Your task to perform on an android device: Go to the Notepad app & Delete the Note My Classes
Image 0: 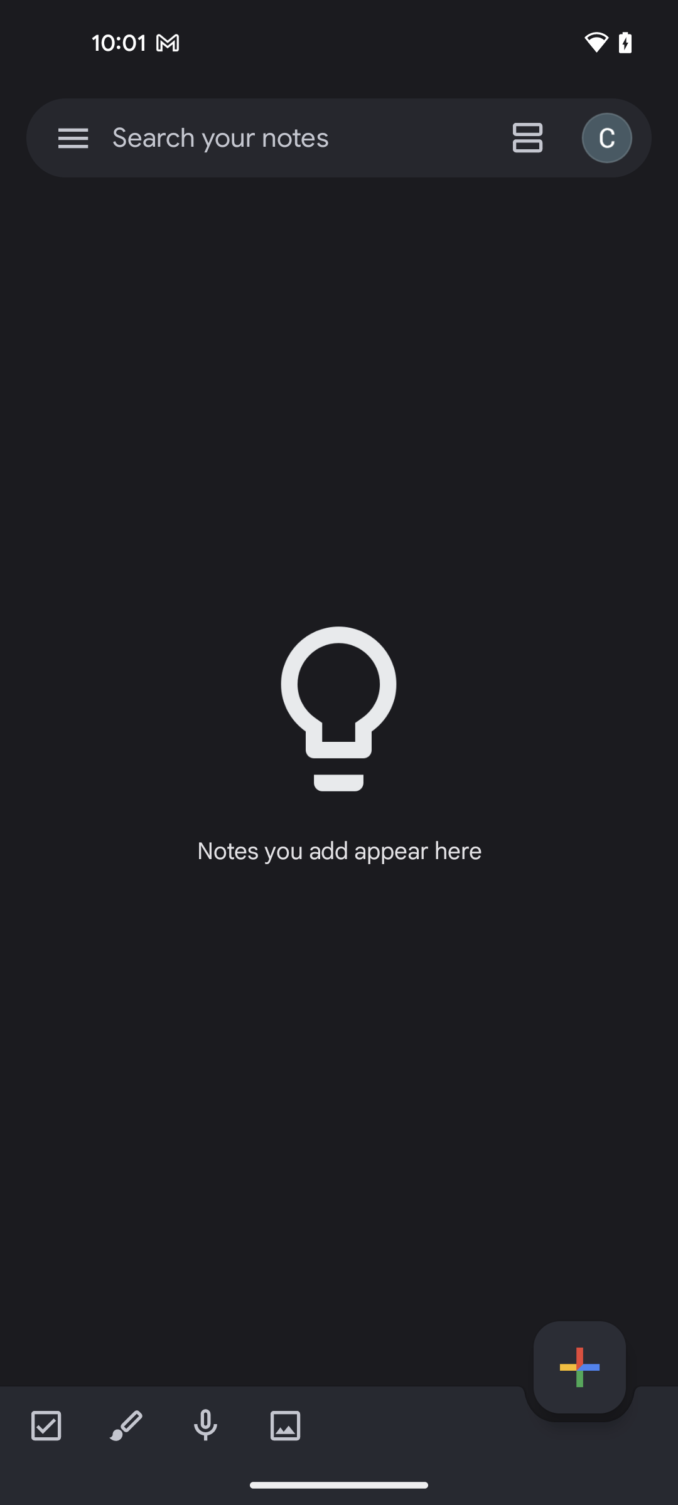
open the Notepad app
Step 0: open app "Notepad"
Image 1: 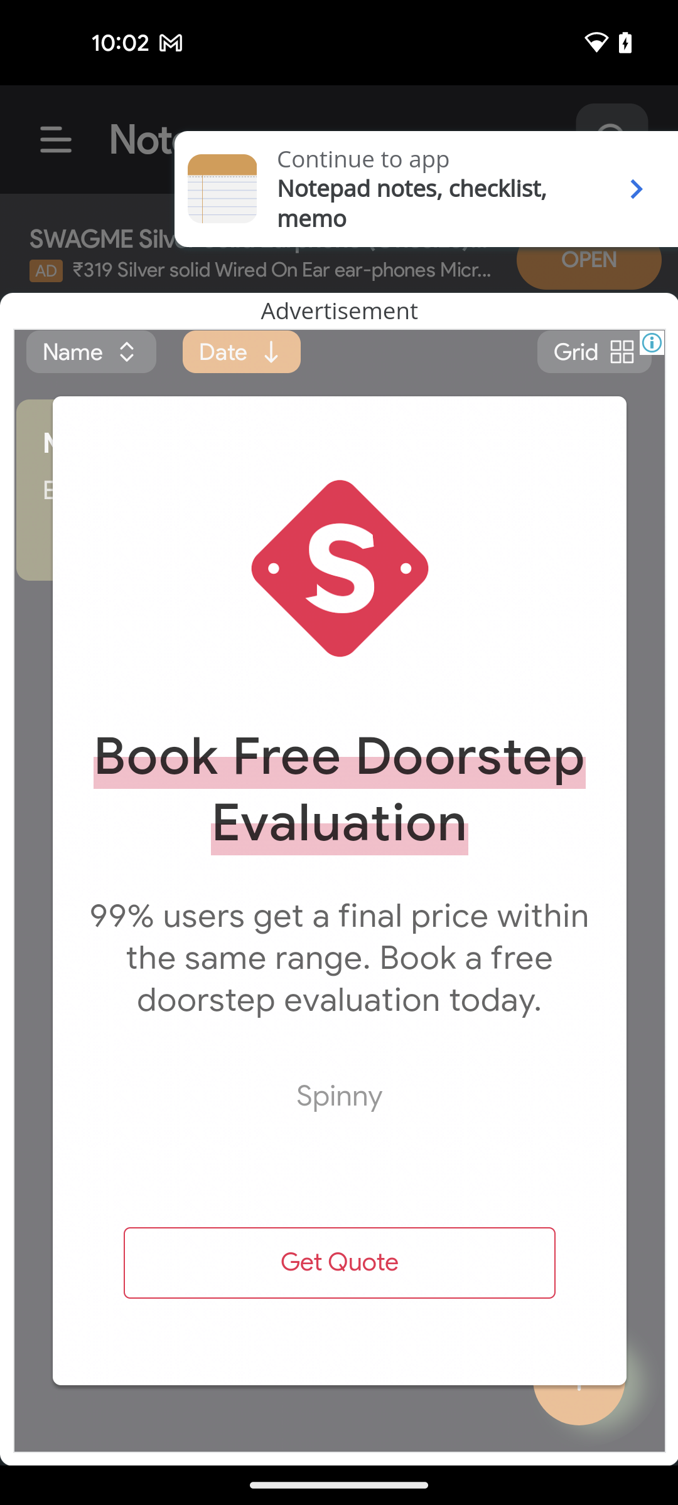
click on the arrow icon at the top right corner of the screen
Step 1: click (646, 194)
Image 2: 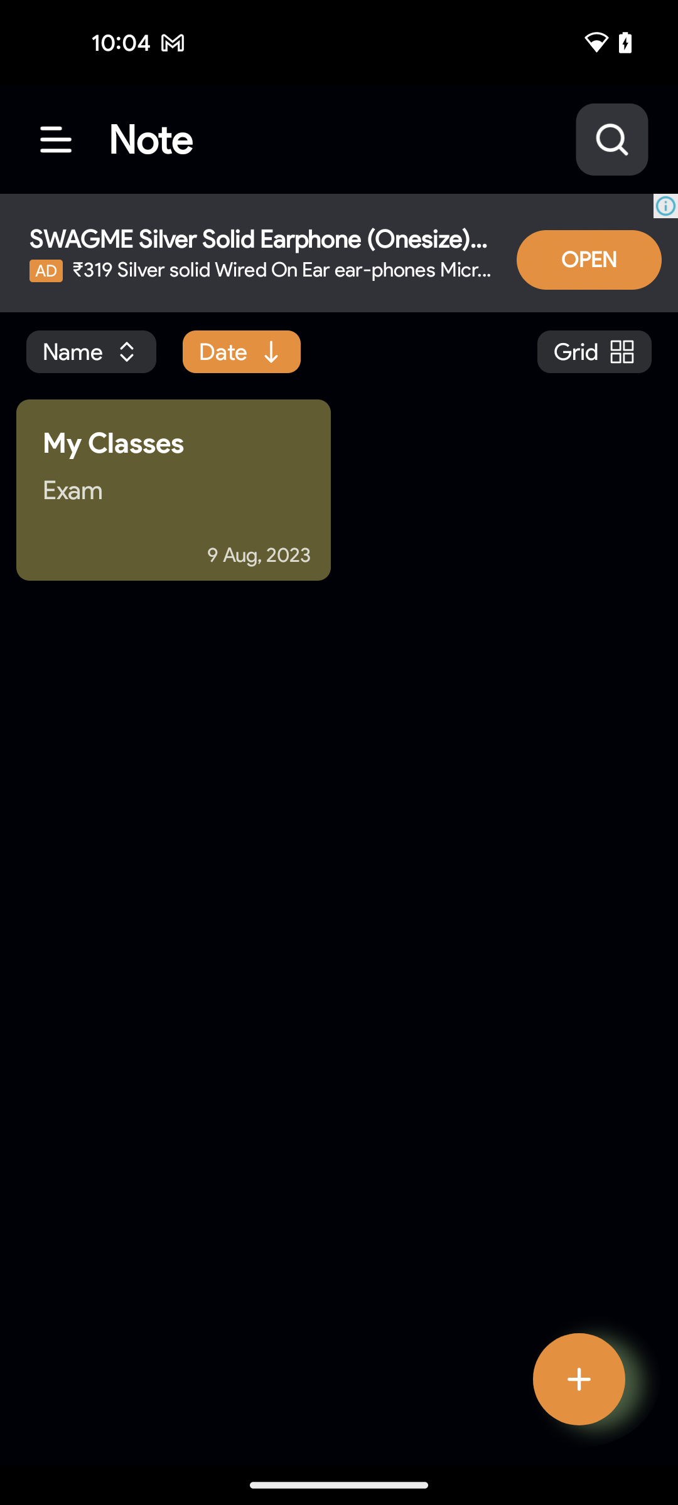
click to open the note My Classes
Step 2: click (173, 495)
Image 4: 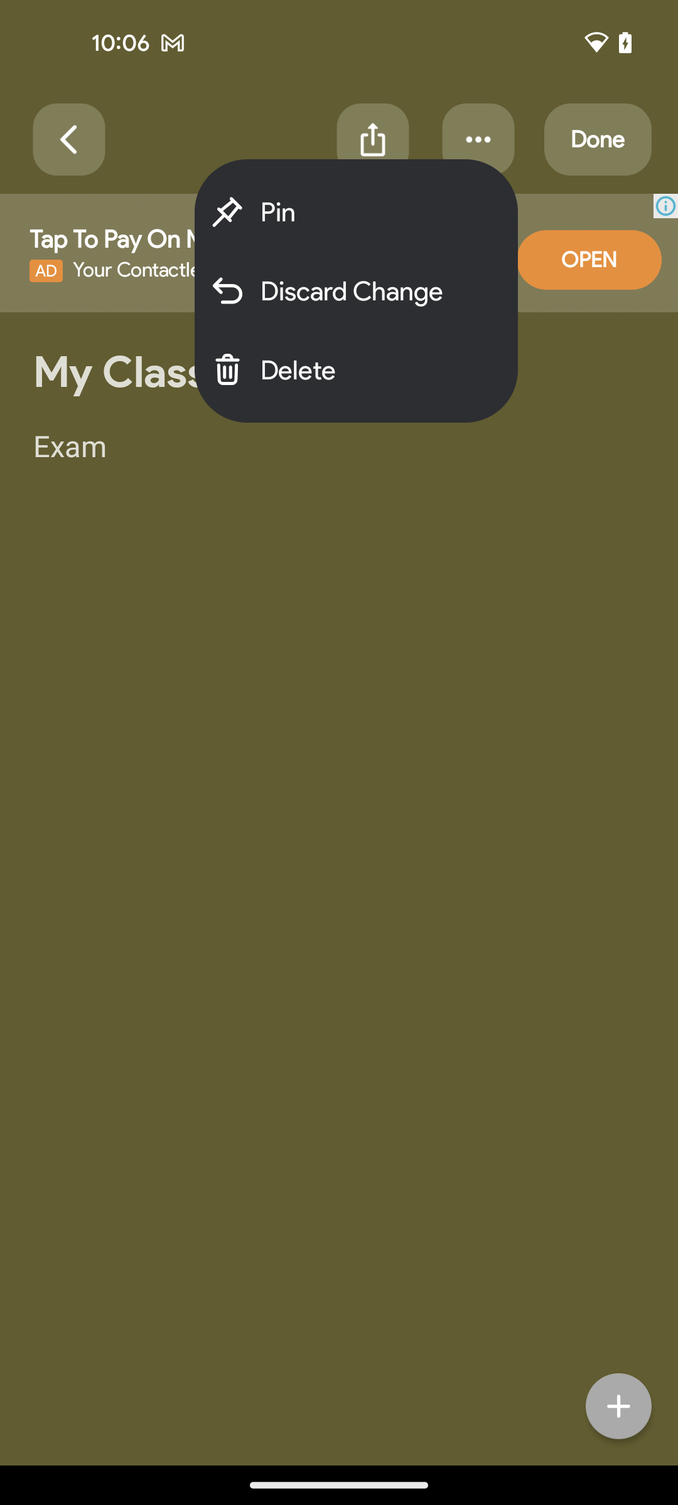
click on the delete option
Step 4: click (376, 369)
Image 5: 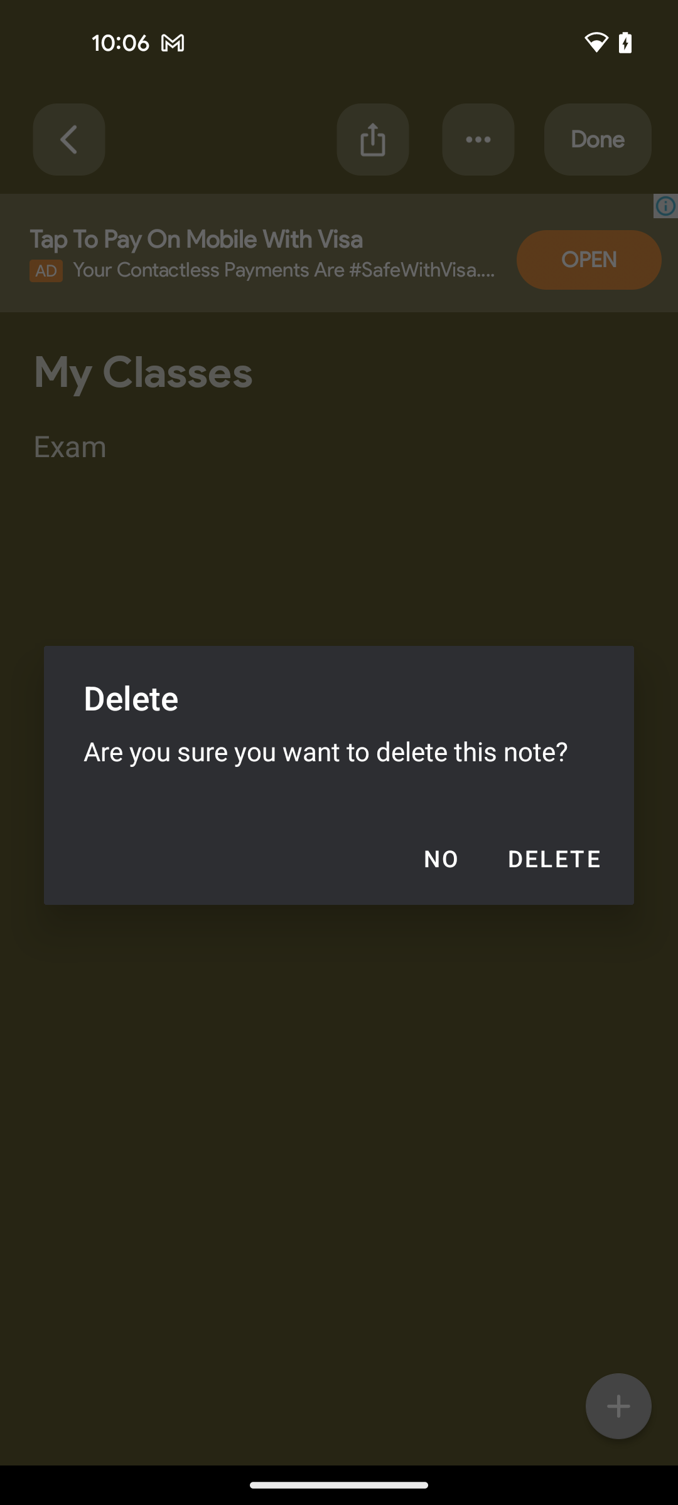
click on delete option to confirm
Step 5: click (553, 858)